Your task to perform on an android device: Bosch is a recognized brand, and I want to choose more precisely. To find drill machines with the Bosch brand filter applied, use the eBay app.
Image 0: 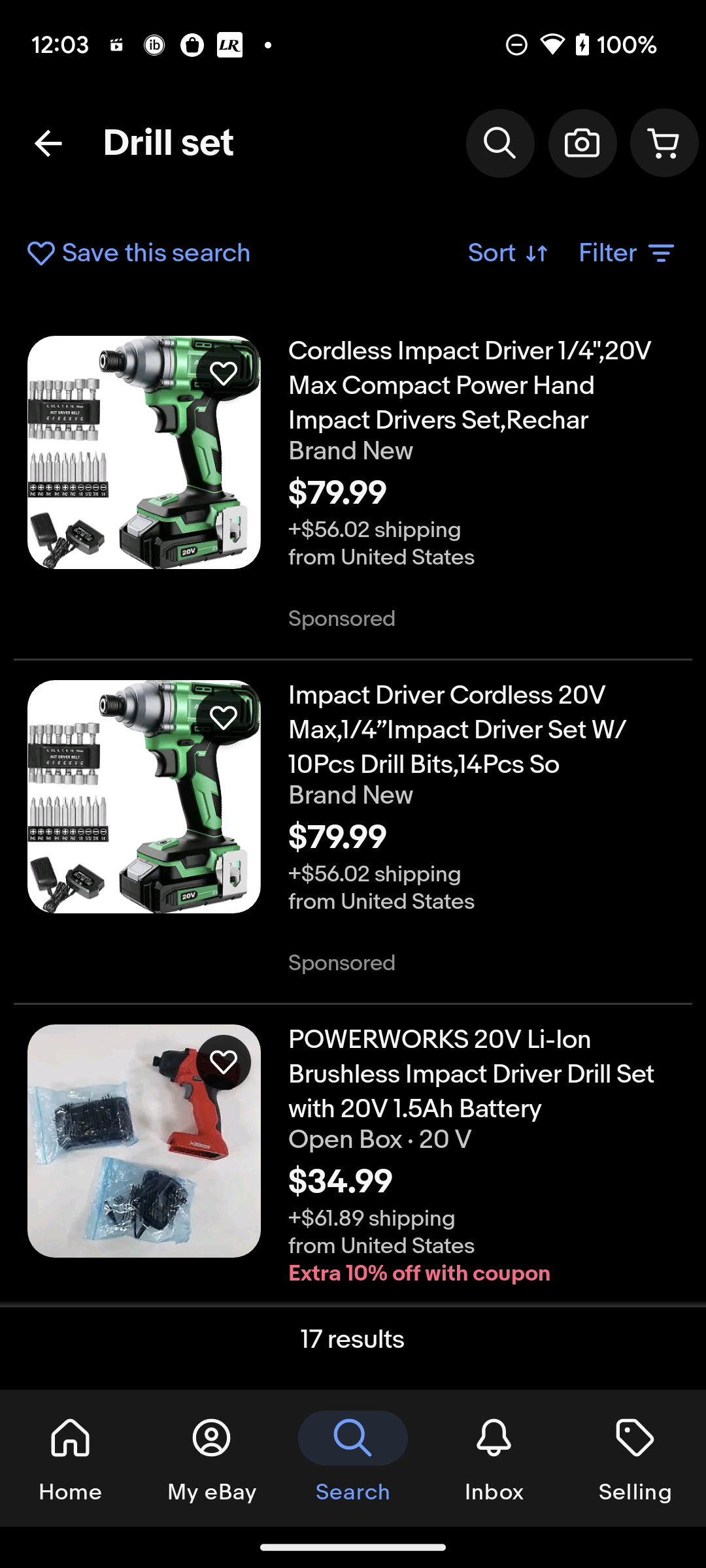
Click on the Filter option at the top right of the screen
Step 0: click (628, 253)
Image 1: 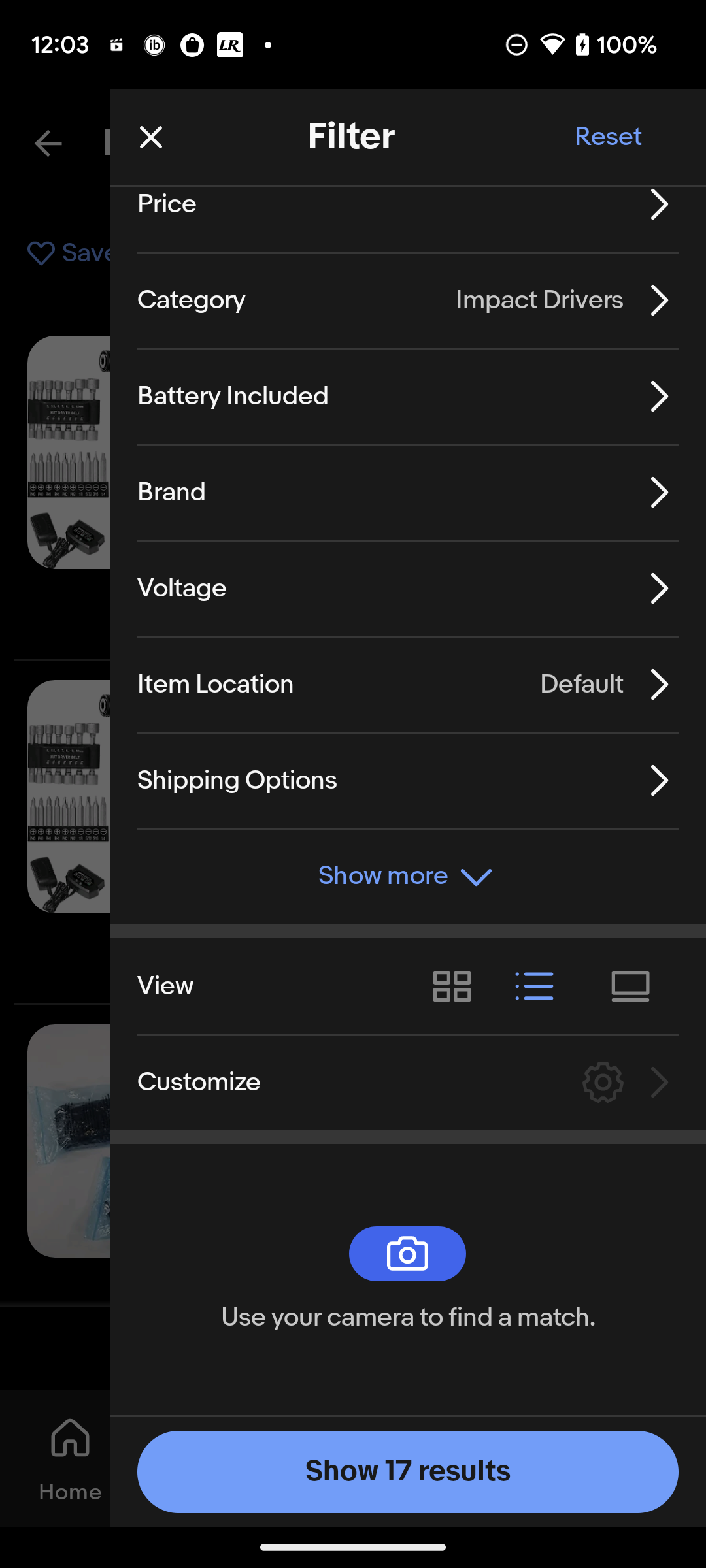
Click on the Brand Filter
Step 1: click (171, 492)
Image 2: 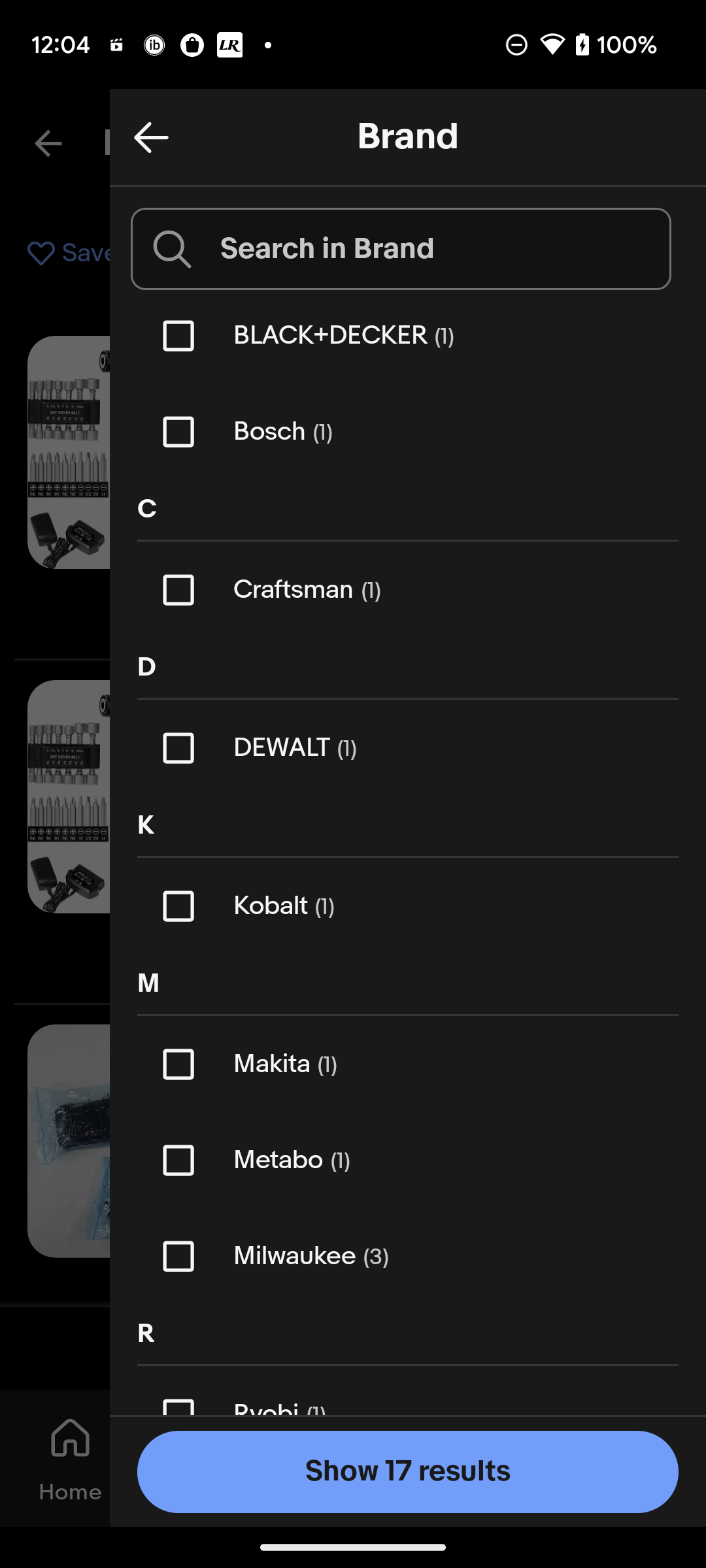
Click on the check box of Bosch Brand
Step 2: click (170, 441)
Image 3: 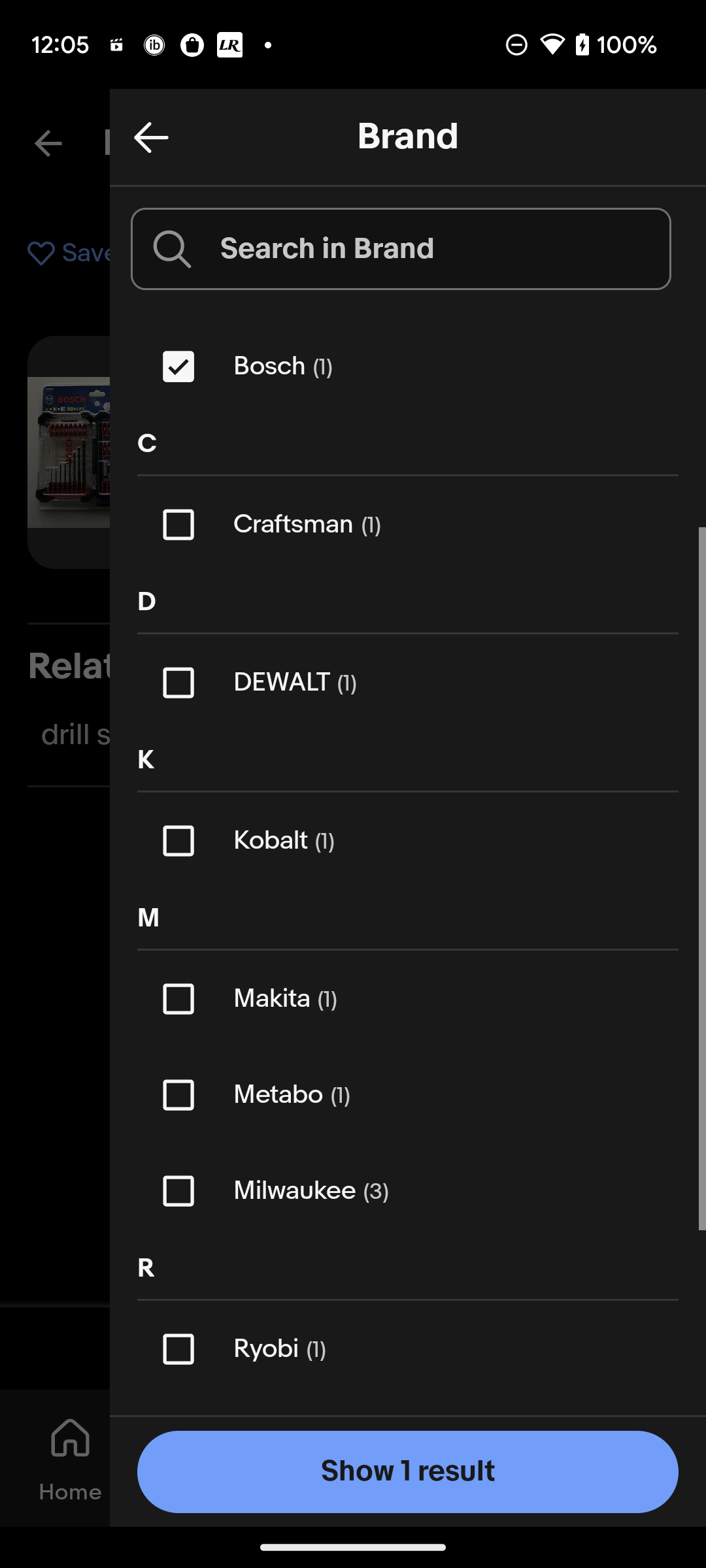
Click on Show 1 result at the bottom of the screen
Step 3: click (448, 1430)